Your task to perform on an android device: Open the Ticktick app and snooze the doctor´s appointment reminder for 15 minutes.
Image 0: 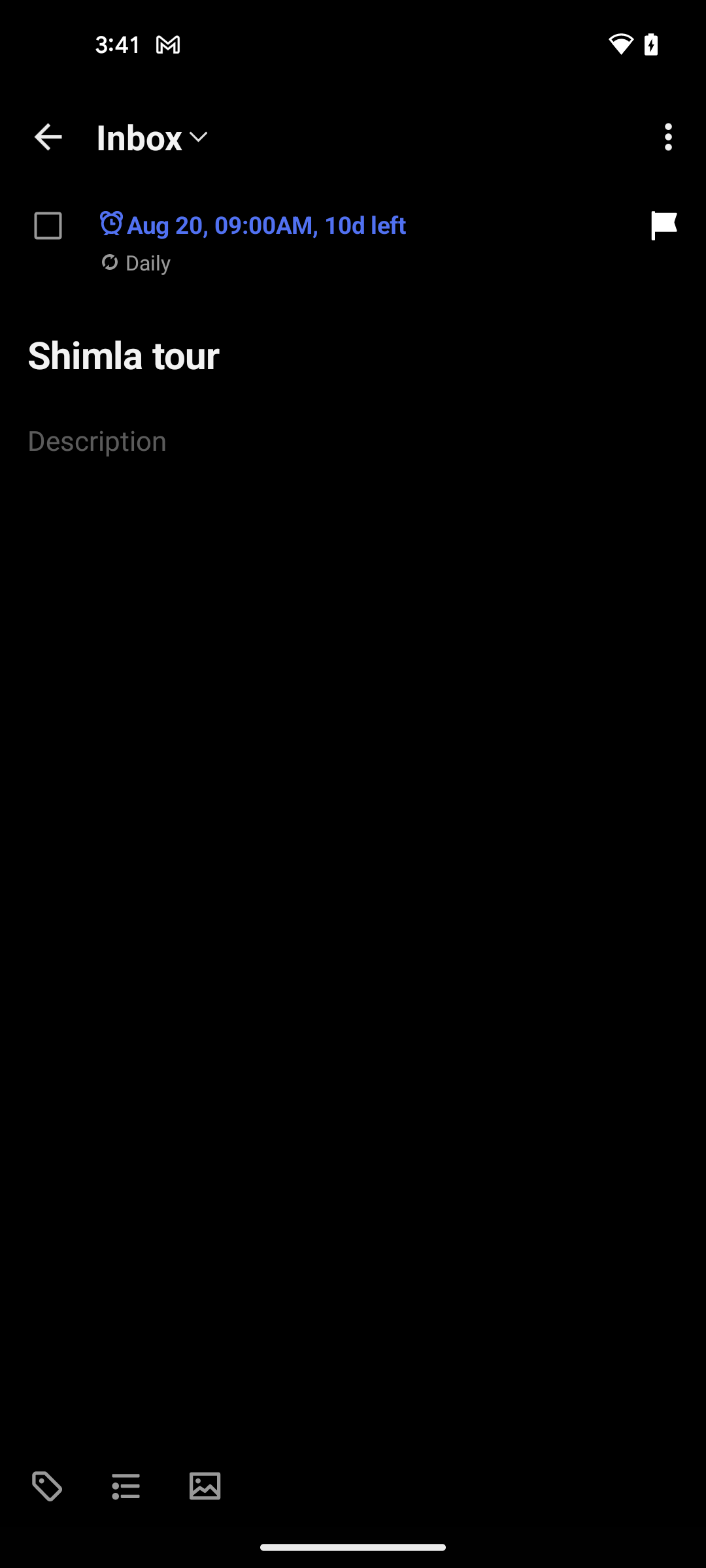
Go back to the previous page
Step 0: press back button
Image 1: 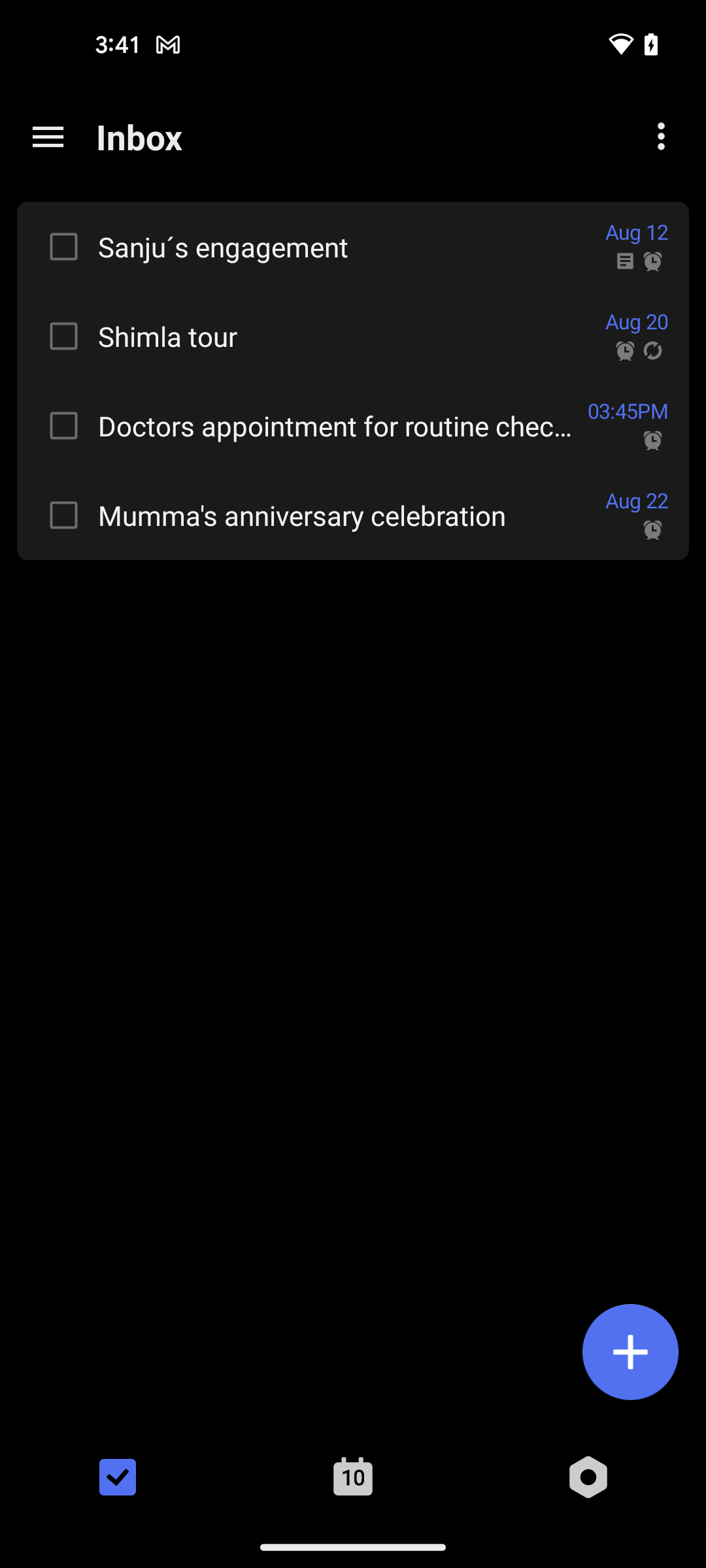
Go back to the previous page
Step 1: wait
Image 2: 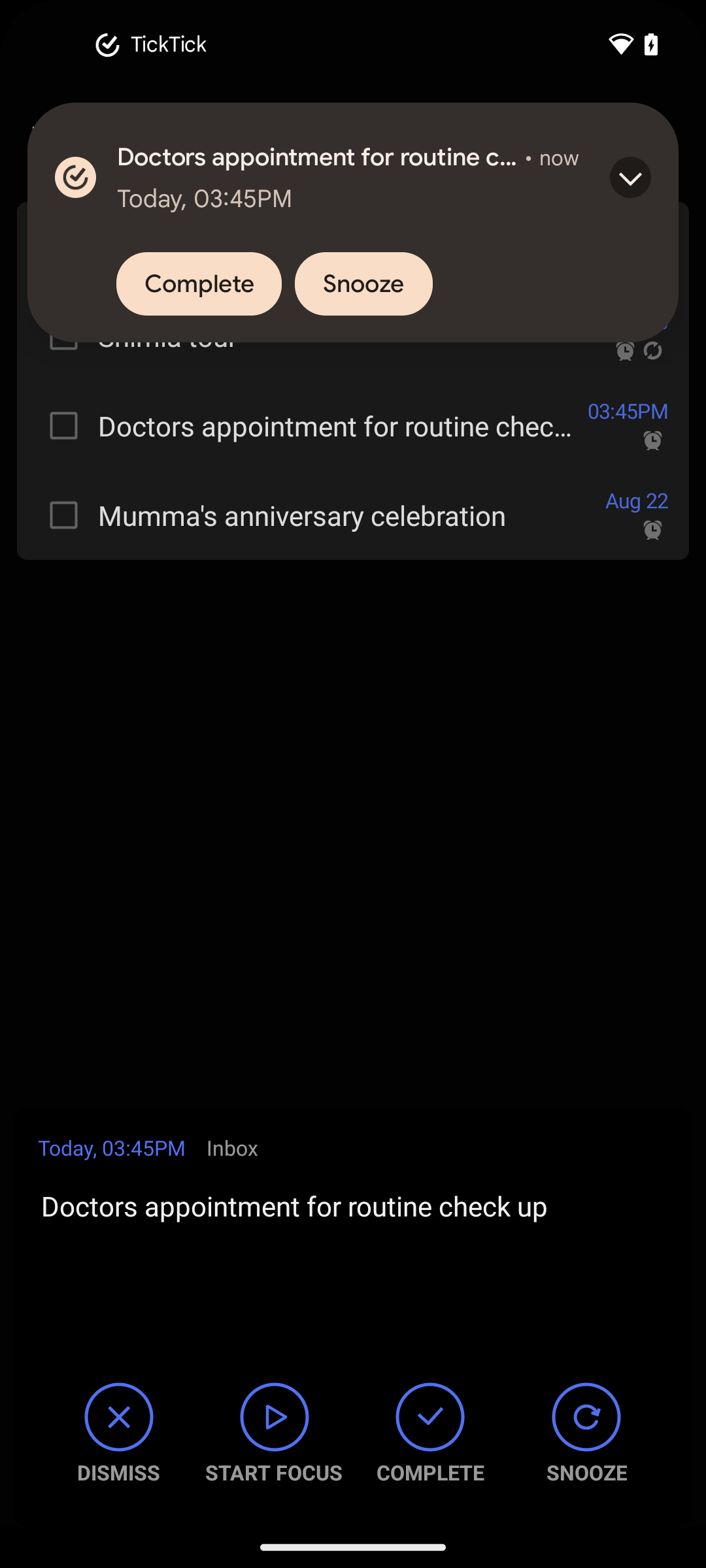
Tap on the snooze option
Step 2: click (363, 284)